Your task to perform on an android device: I want to save the voice recording for my son's birthday.
Image 0: 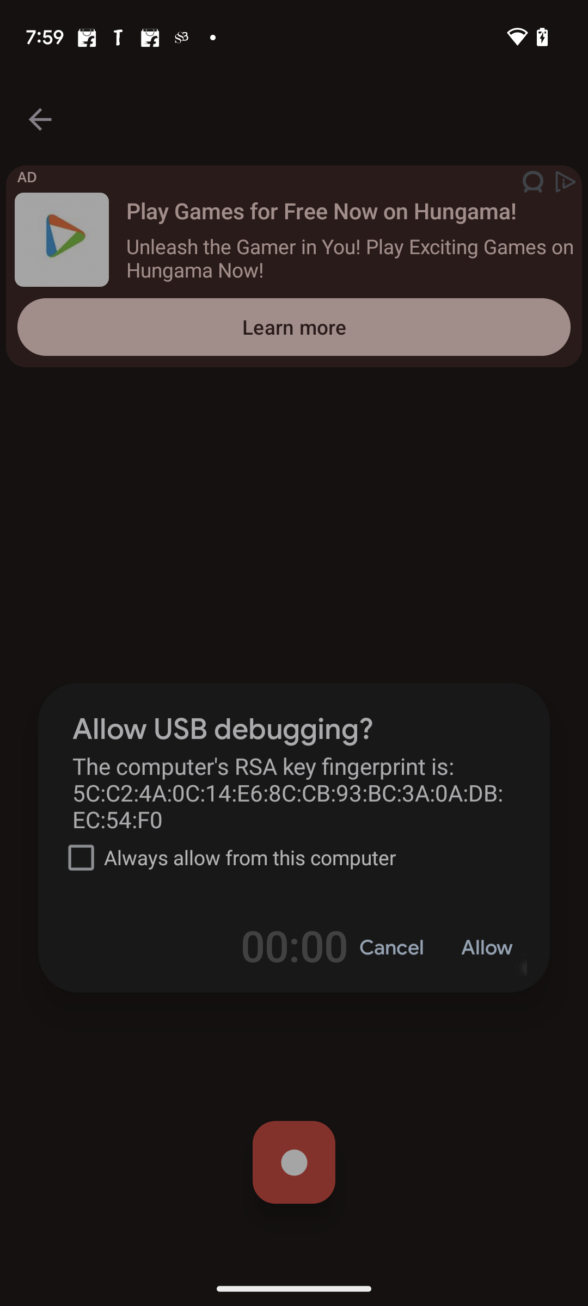
Step 0: wait
Image 1: 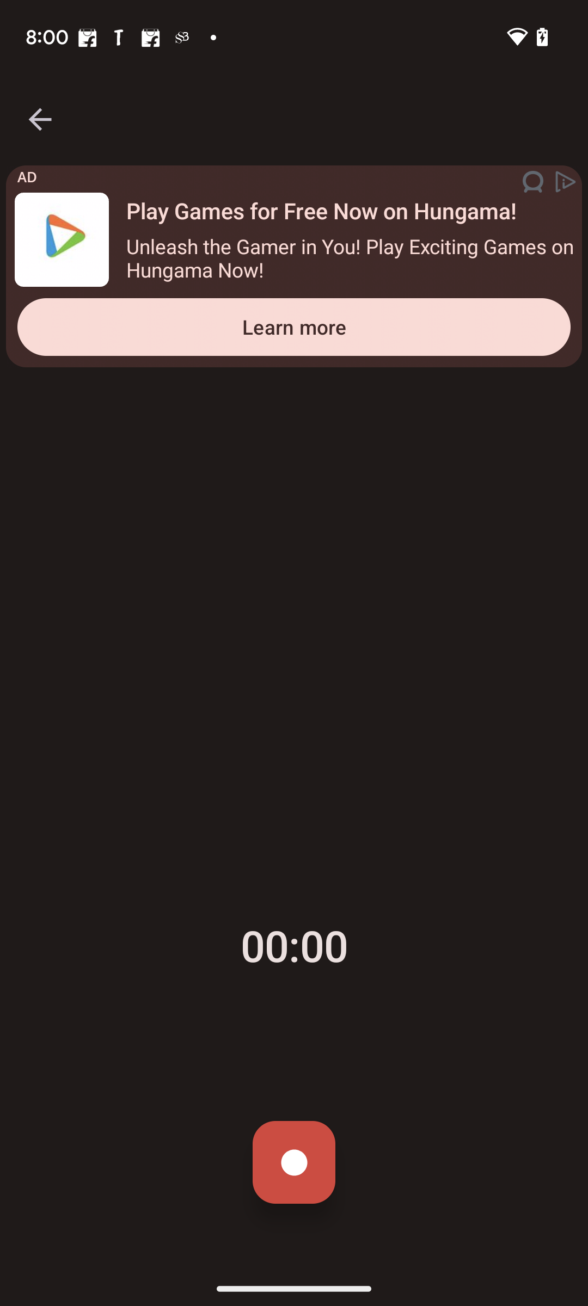
Click on the red colored recording start button.
Step 1: click (294, 1162)
Image 2: 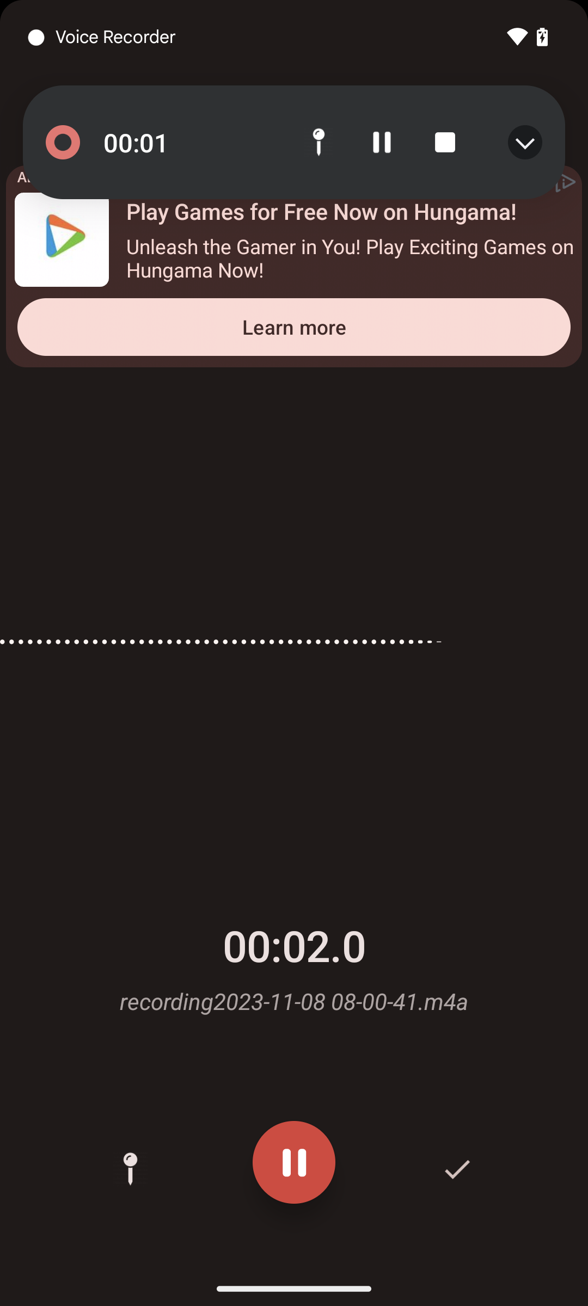
Click on tick option on the bottom right side of the screen.
Step 2: click (456, 1168)
Image 3: 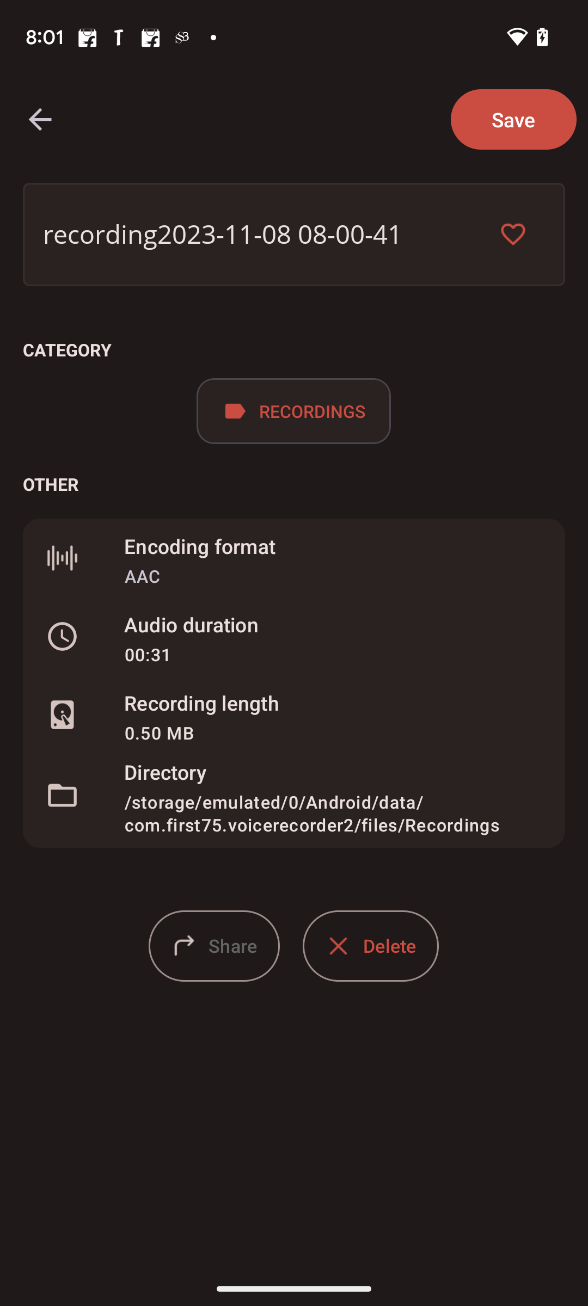
Click on save button on the top right side of the screen.
Step 3: click (513, 119)